Your task to perform on an android device: Move the file name agents.txt to folder home material 
Image 0: 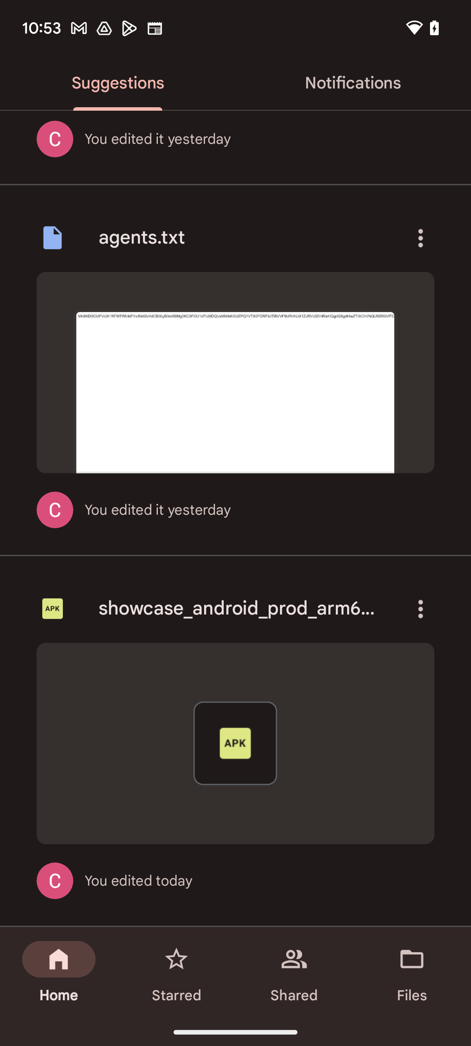
click on the files tab at the bottom right corner of the screen 
Step 0: click (412, 973)
Image 1: 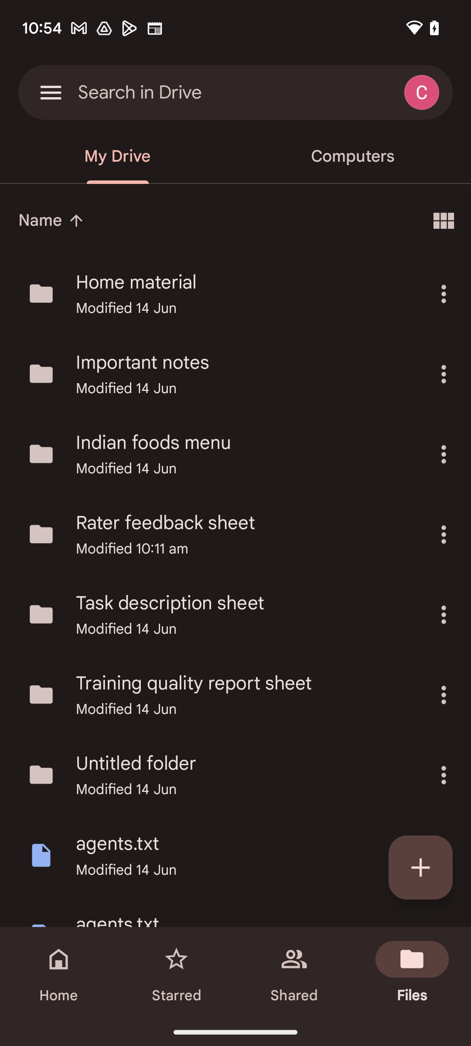
click on the files tab at the bottom right corner of the screen 
Step 1: wait
Image 2: 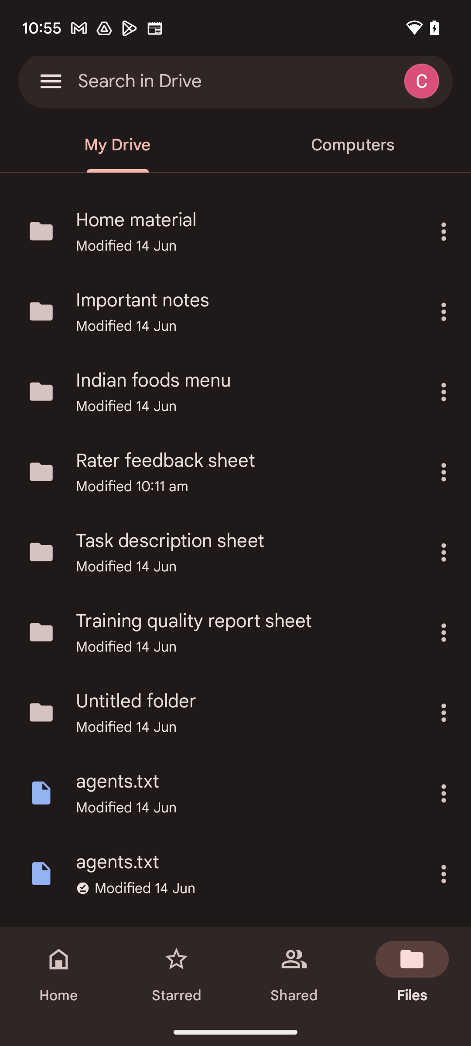
click on the three dots of agents.txt files
Step 2: click (443, 793)
Image 5: 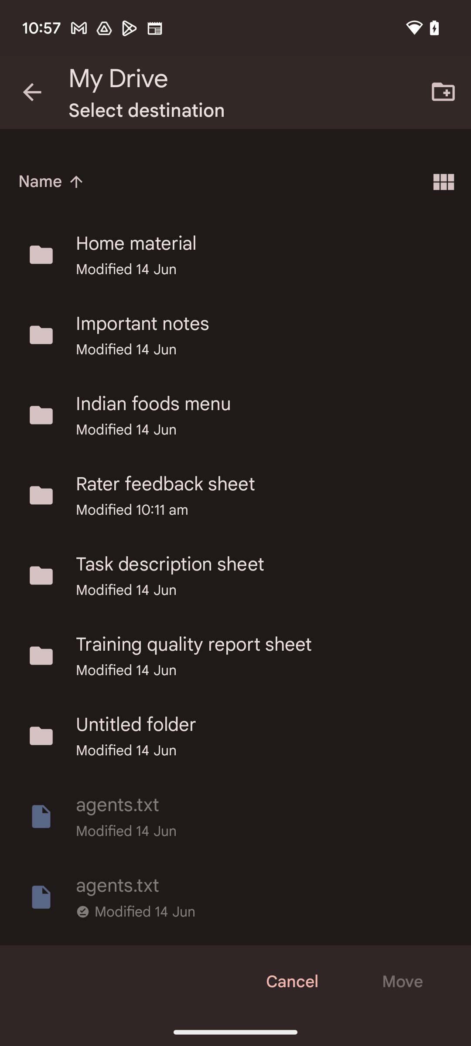
go to the home material folder 
Step 5: click (246, 244)
Image 6: 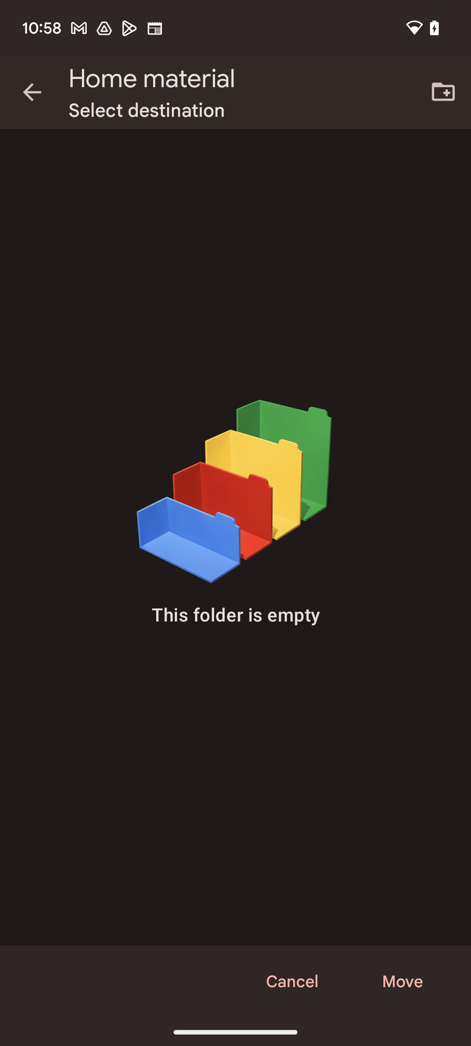
click on the move button at the bottom right corner of the screen
Step 6: click (402, 981)